Your task to perform on an android device: Open Spotify app and Launch my Jazz music 4 playlist and play it in order
Image 0: 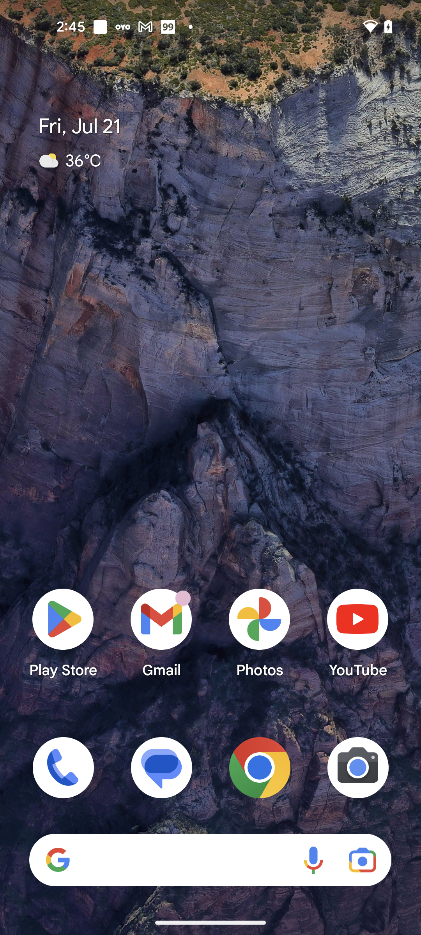
Open Spotify app
Step 0: open app "Spotify"
Image 1: 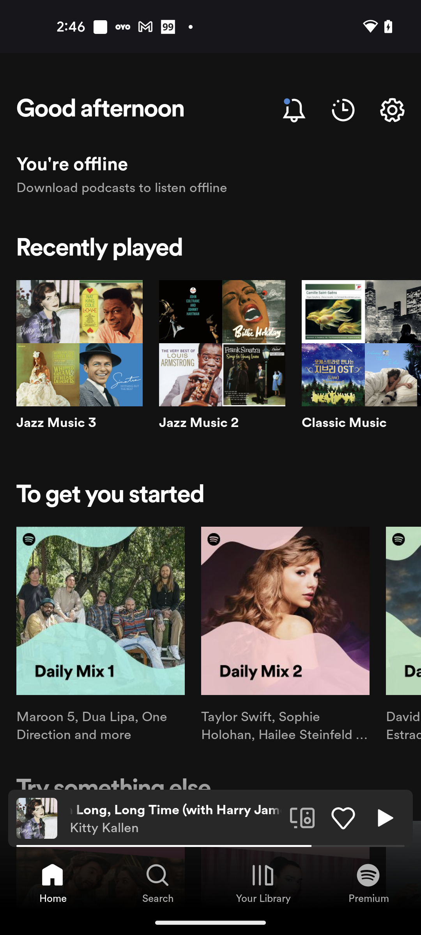
Go to the Your Library tab
Step 1: click (263, 875)
Image 2: 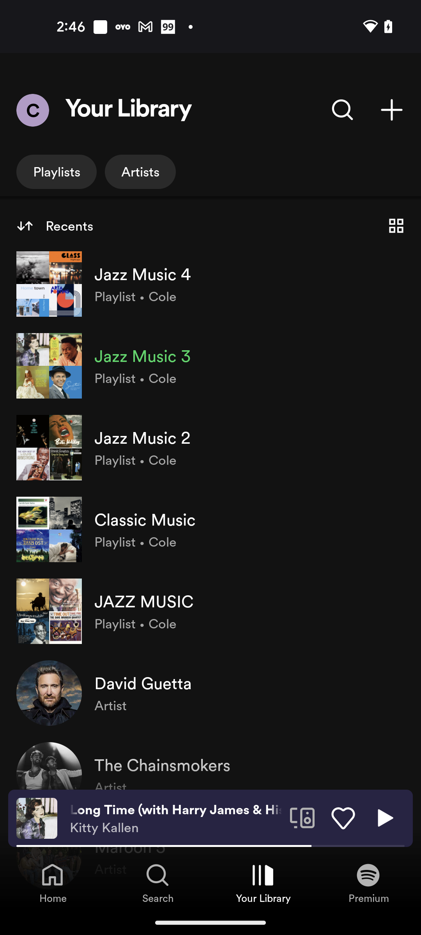
Open the Jazz Music 4 playlist
Step 2: click (249, 274)
Image 3: 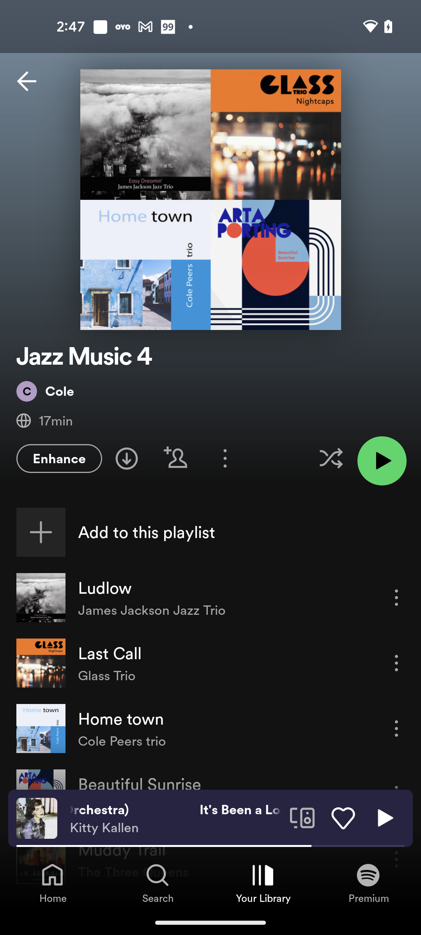
Click on the Green Play button to play the Playlist in order
Step 3: click (382, 460)